Your task to perform on an android device: I want to save the contact details of my colleague, Swati. Create a new contact in the contacts app; their number is 8790567044.
Image 0: 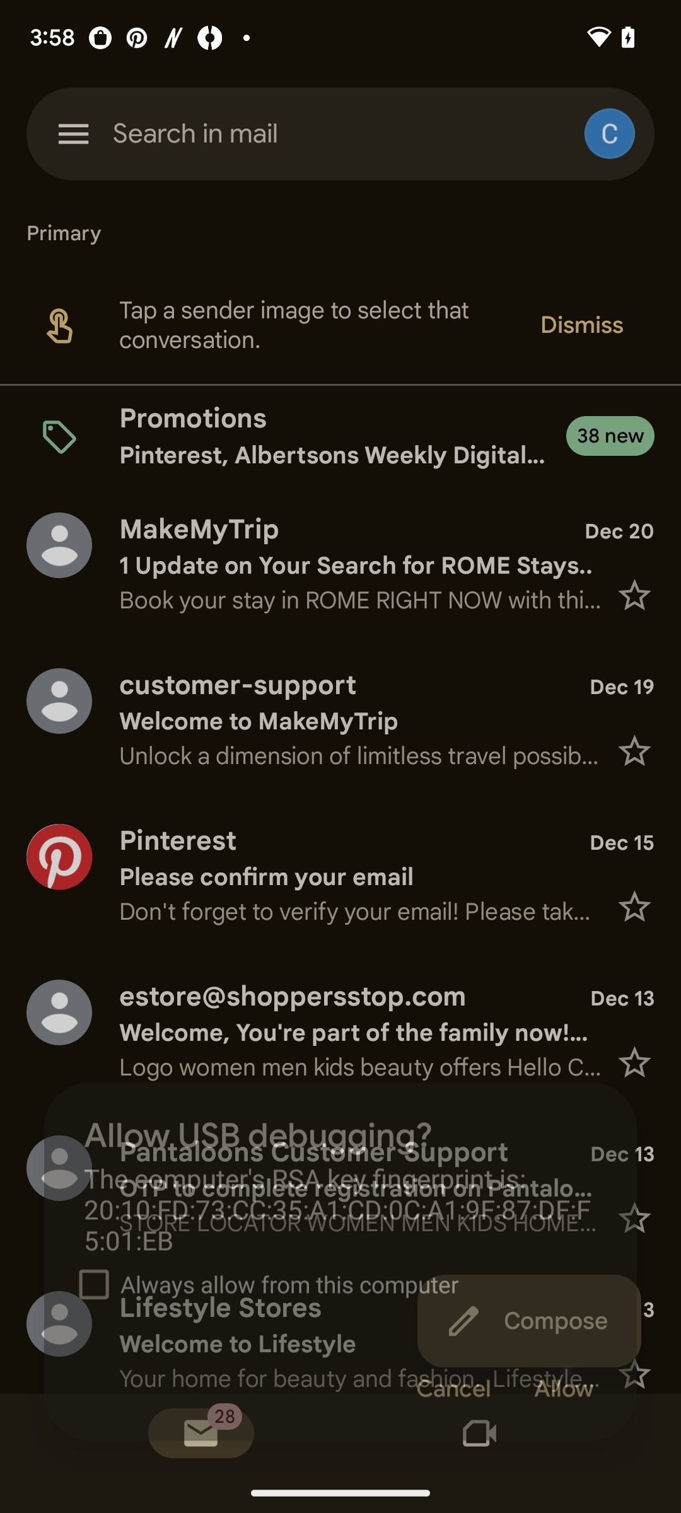
Open the contacts app.
Step 0: open app "Contacts"
Image 1: 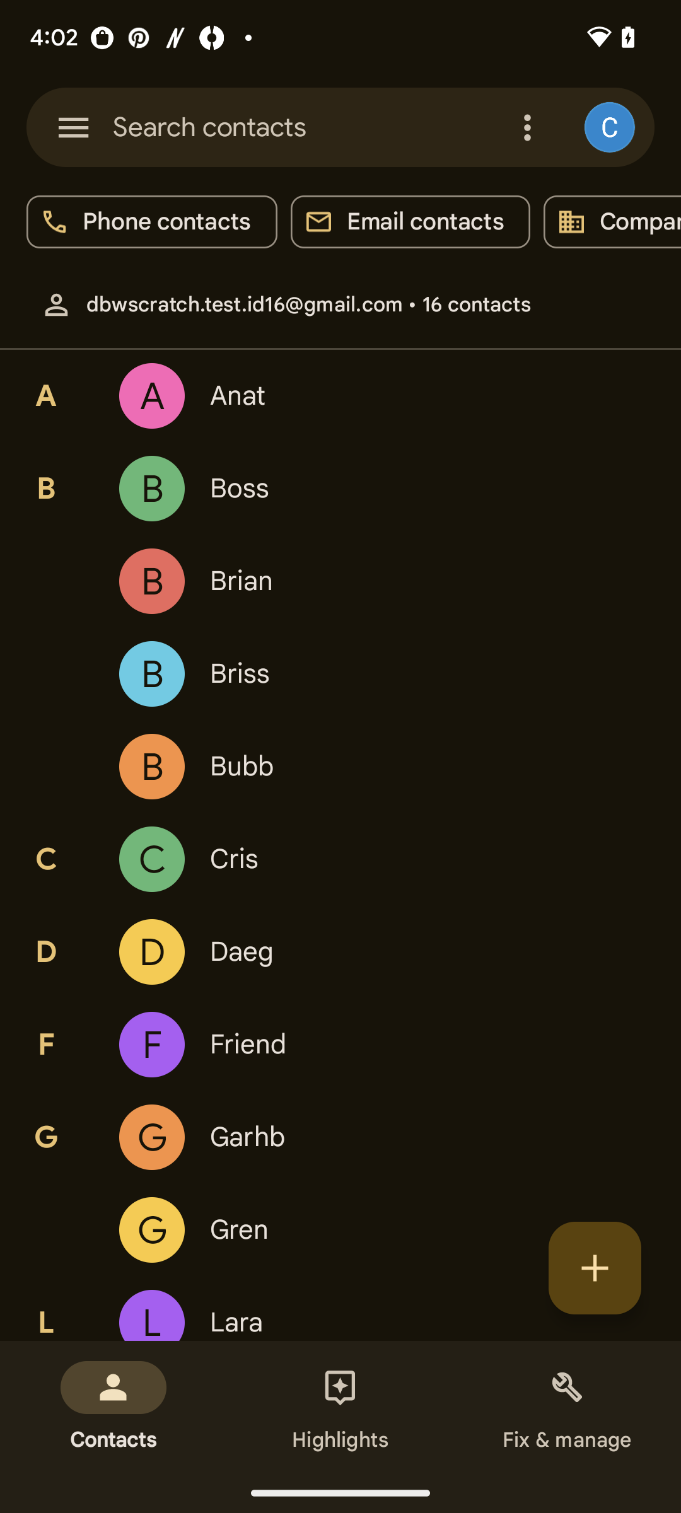
Click on the plus icon.
Step 1: click (595, 1268)
Image 2: 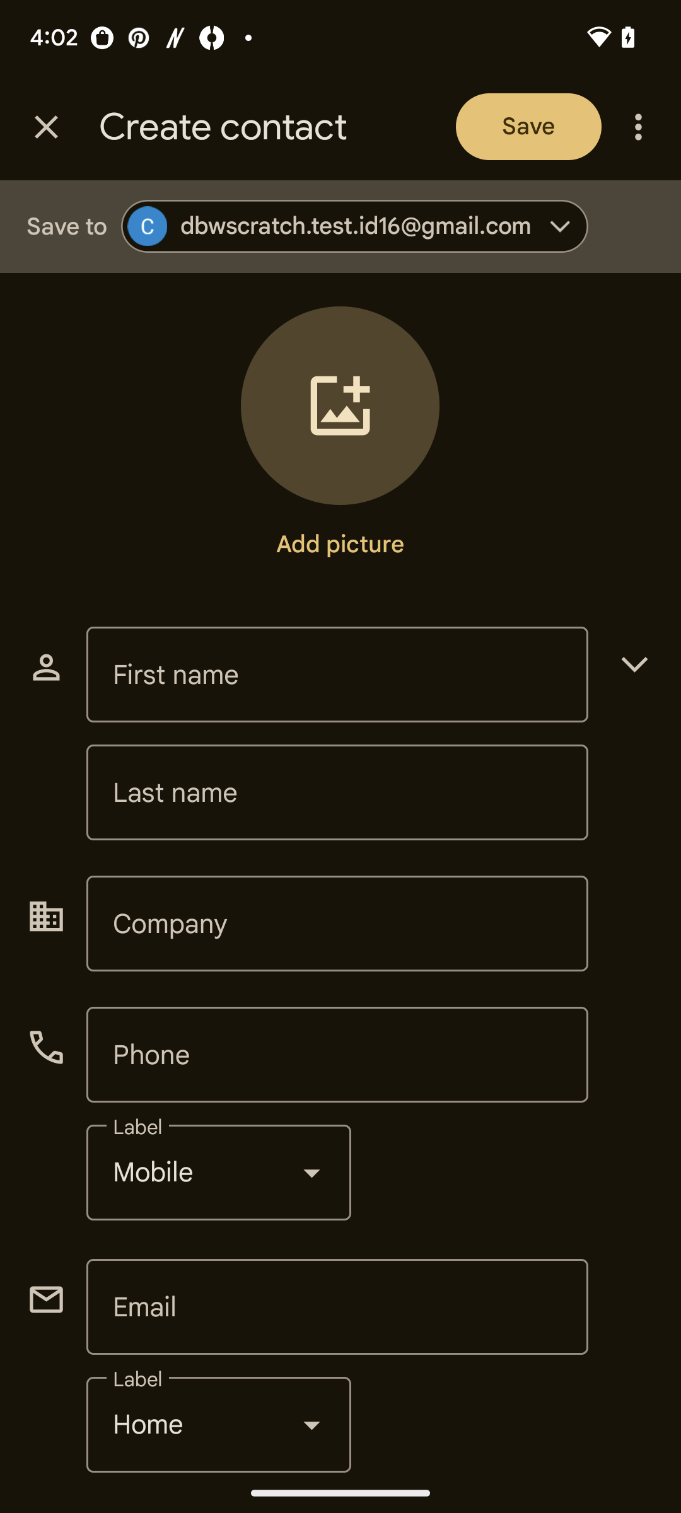
Click on the first name bar.
Step 2: click (337, 674)
Image 3: 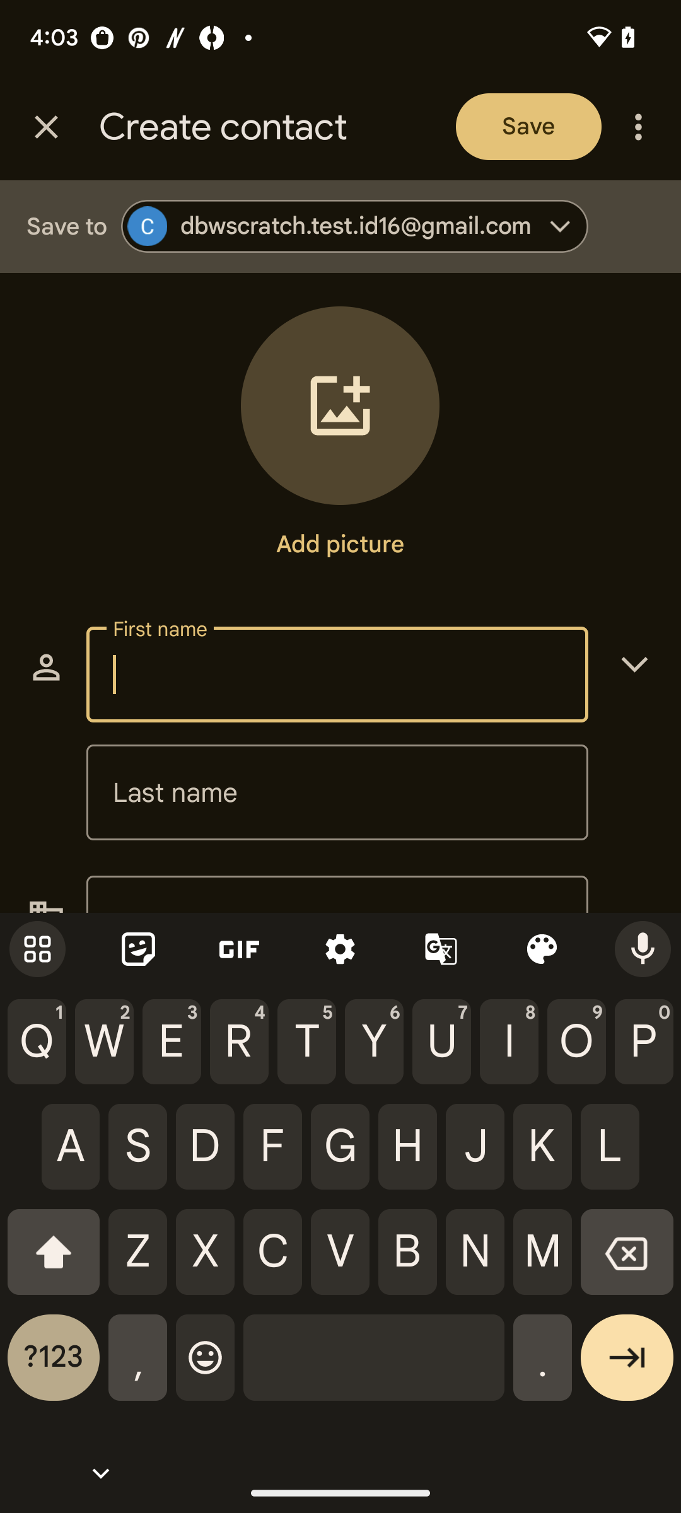
Enter the name of the person.
Step 3: type "Swati"
Image 4: 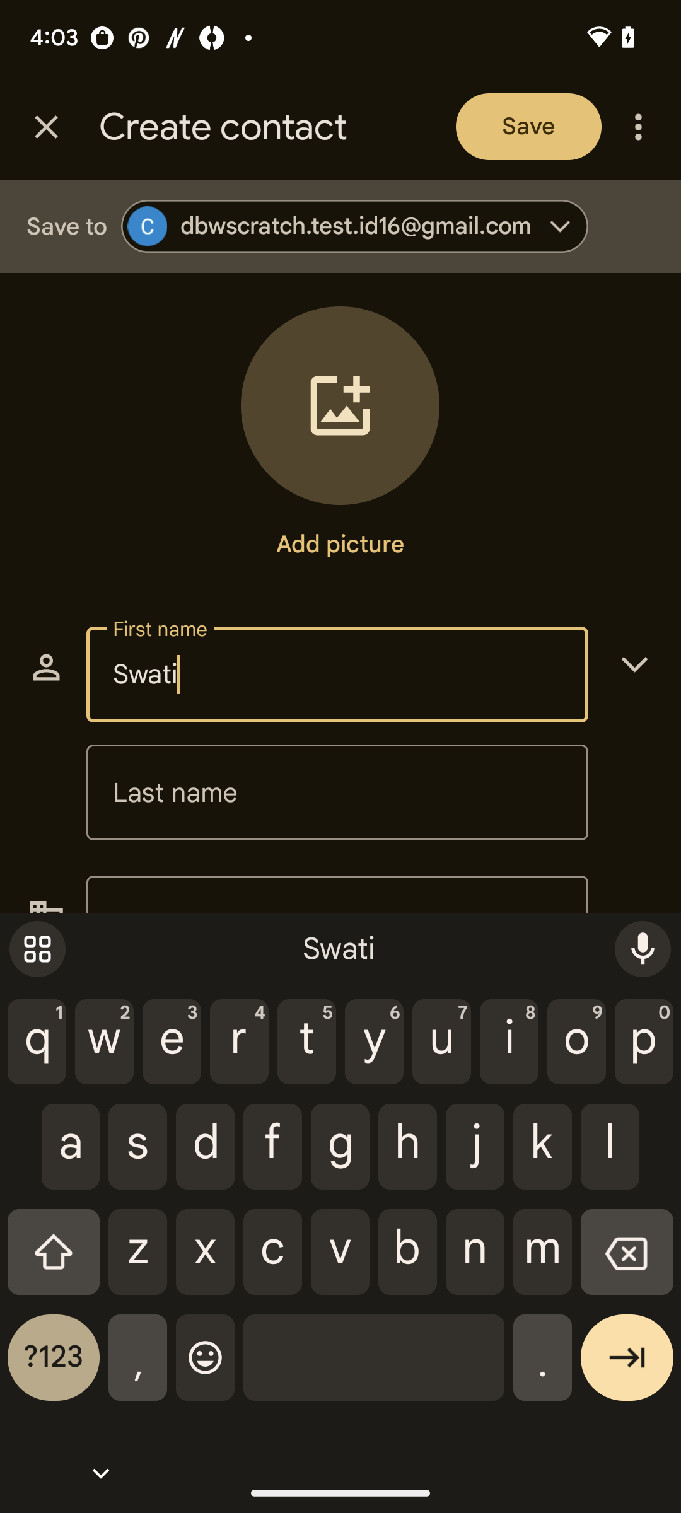
Now swipe down to add the phone number.
Step 4: scroll down
Image 5: 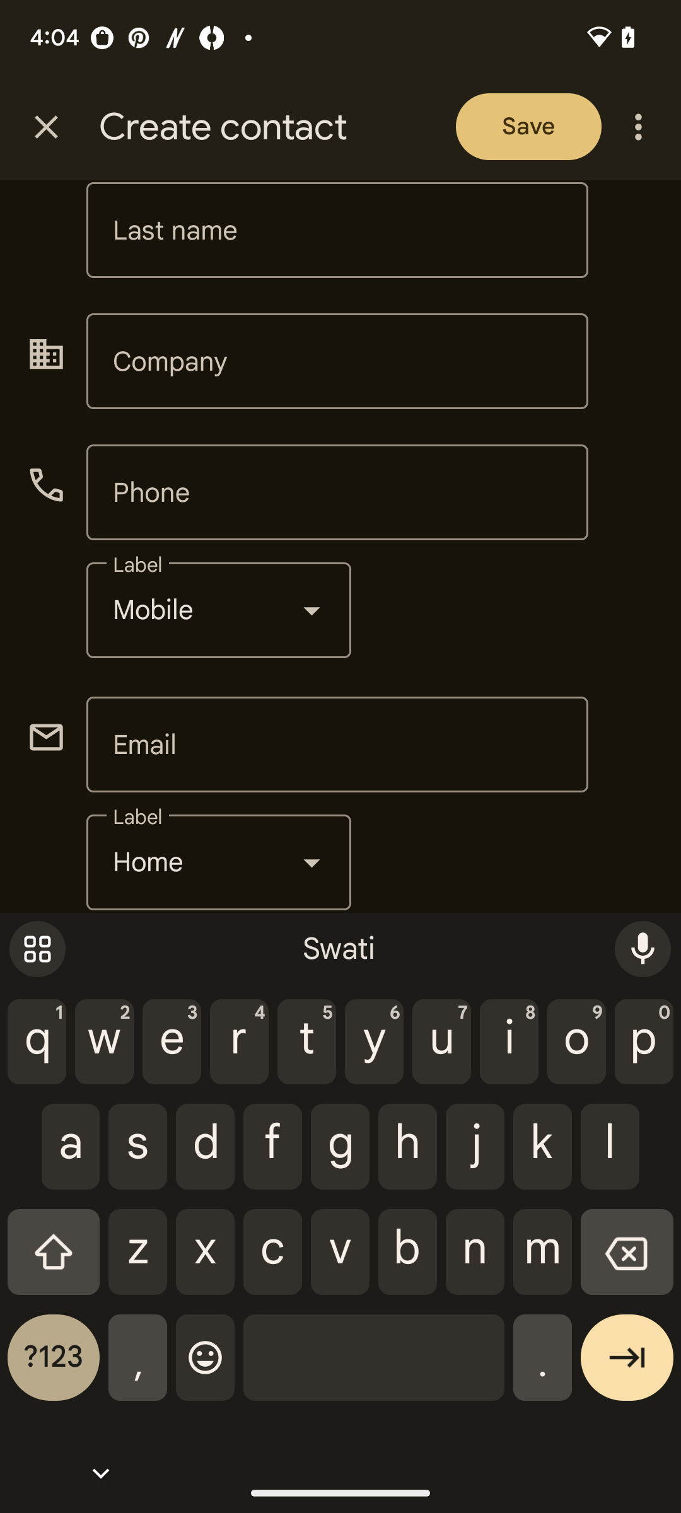
Click on the phone bar.
Step 5: click (337, 492)
Image 6: 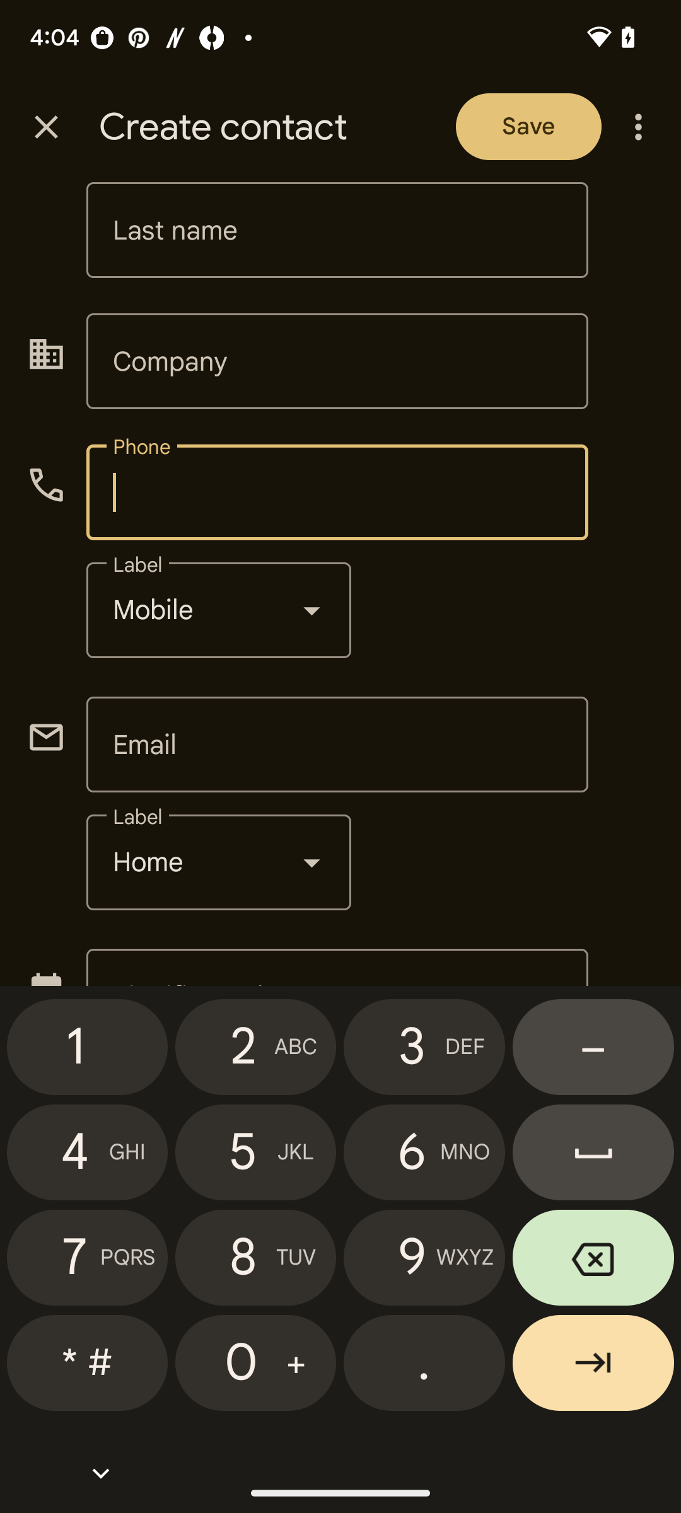
Enter the phone number.
Step 6: type "8790567044"
Image 7: 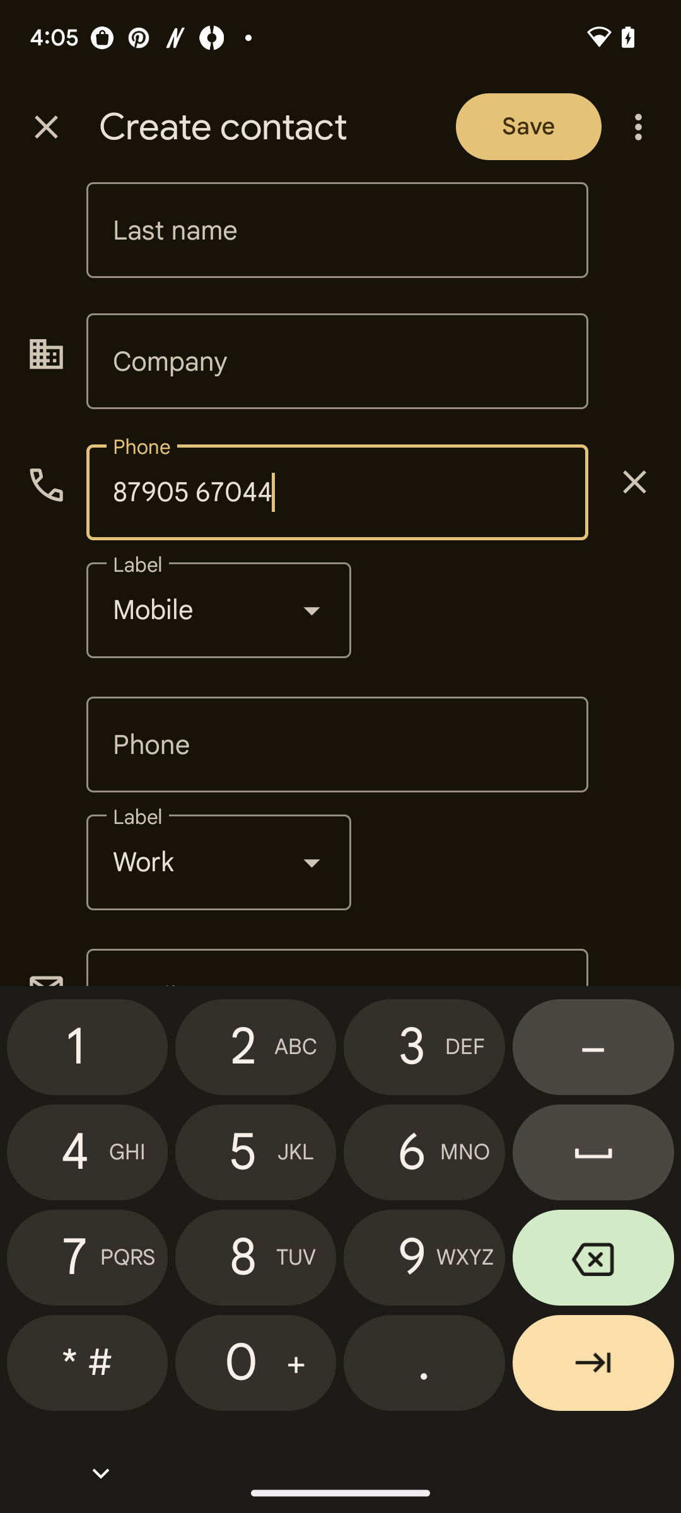
Click on the save button now.
Step 7: click (528, 127)